Your task to perform on an android device: A more thoughtful choice is what I would prefer to make, especially in light of Bosch's standing. Use the Coolblue app to locate drill machines that have the Bosch brand filter applied.
Image 0: 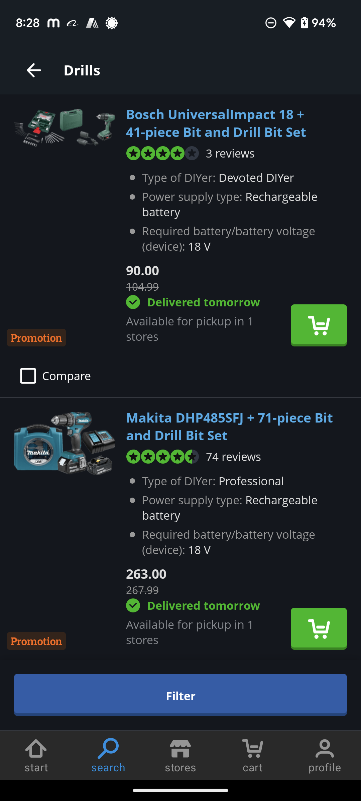
Click on the Filter option at the bottom of screen
Step 0: click (180, 702)
Image 1: 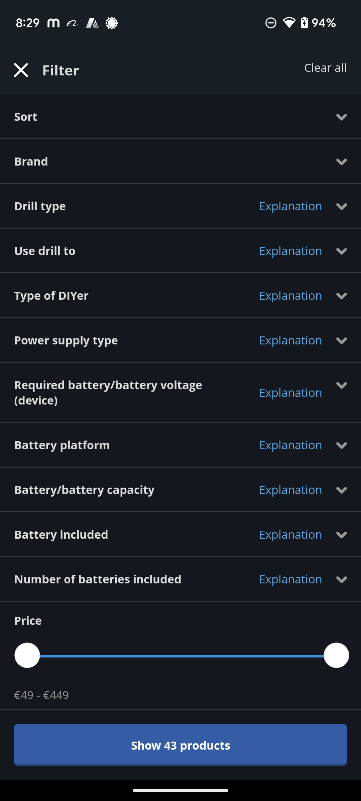
Click on the drop down icon of Brand
Step 1: click (338, 163)
Image 3: 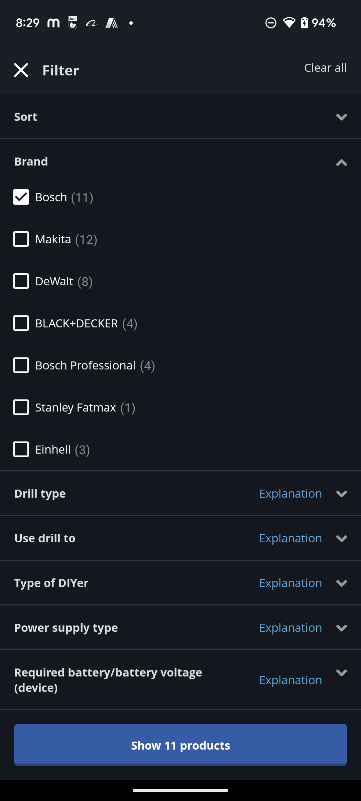
Click on Show 11 products at the bottom of the screen
Step 3: click (180, 745)